Your task to perform on an android device: i had intended to make gnocchi alla bolognese today , but it is extremely sad that i am out of chesse stock use amazon app to find chesse
Image 0: 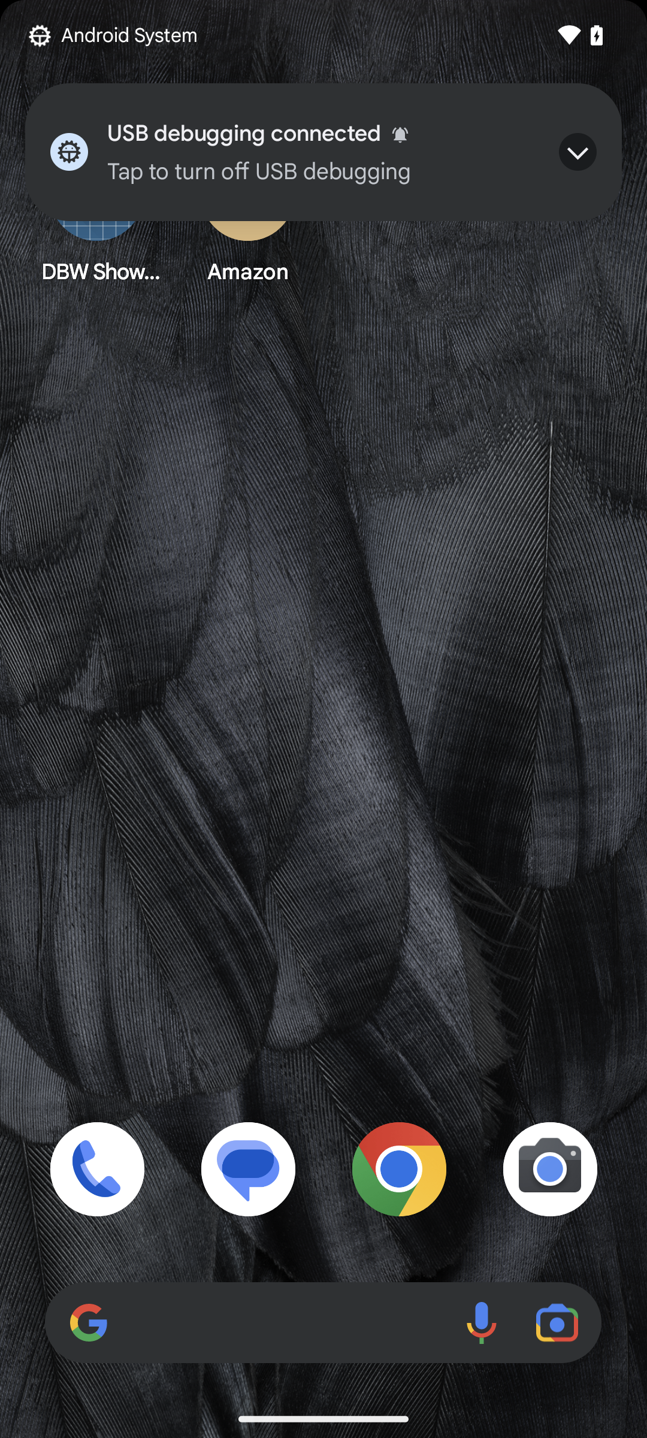
open amazon app in the device 
Step 0: open app "Amazon"
Image 1: 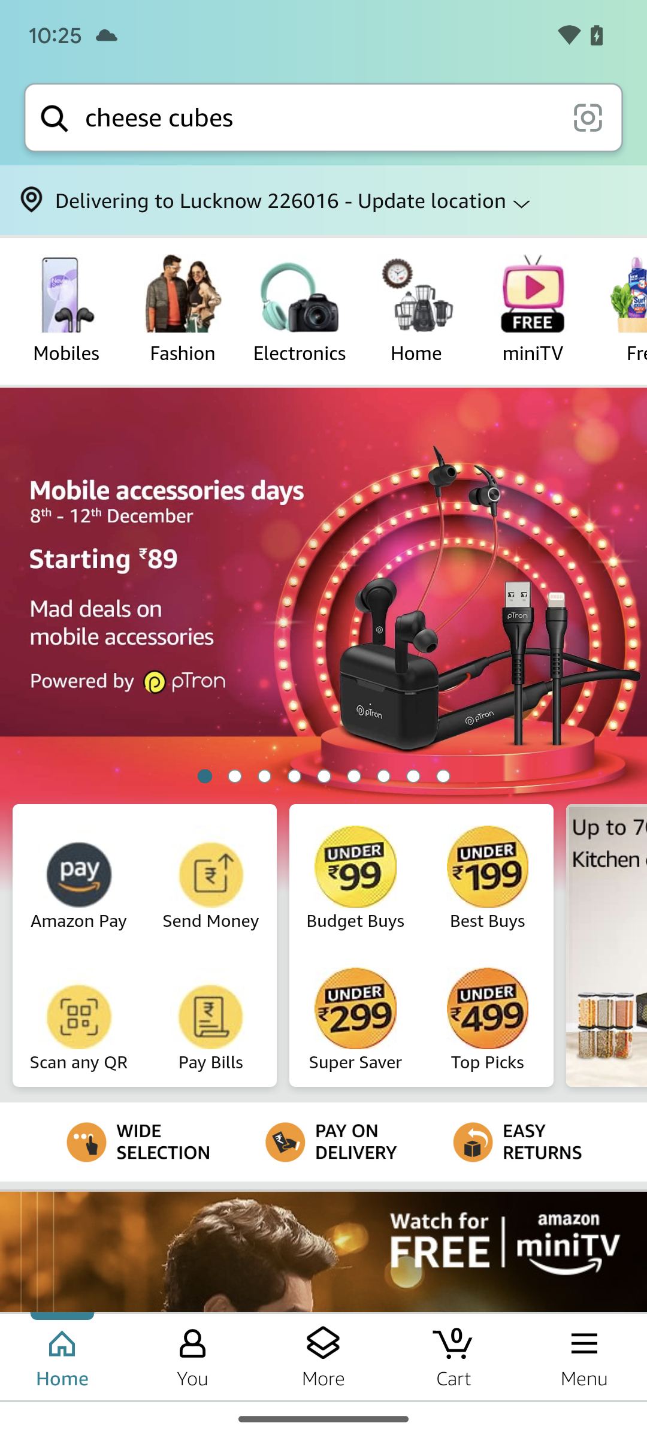
click to the search bar at top of the page and search for chesse
Step 1: click (319, 117)
Image 3: 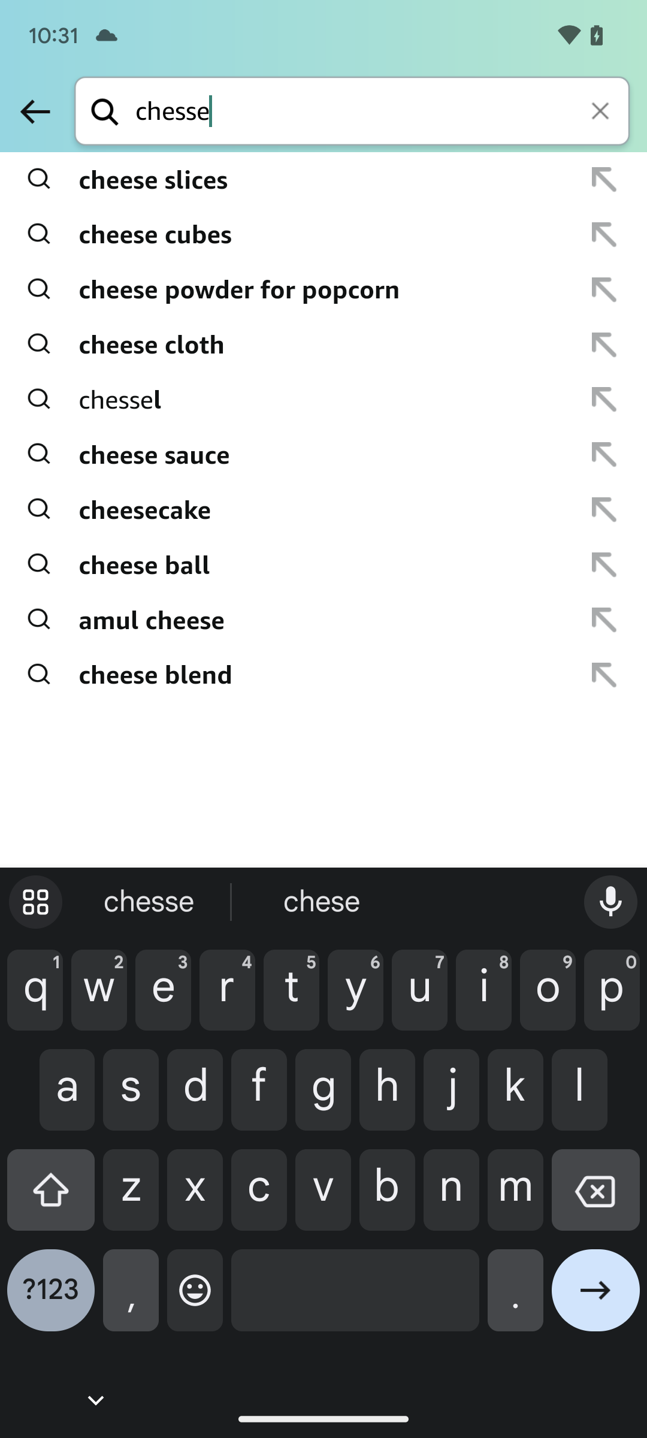
select first option from the drop down of the search bar in the screen
Step 3: click (325, 180)